Your task to perform on an android device: I liked the Reebok Baseball Cleats of white color , view the details of the Baseball cleats in the eBay app 
Image 0: 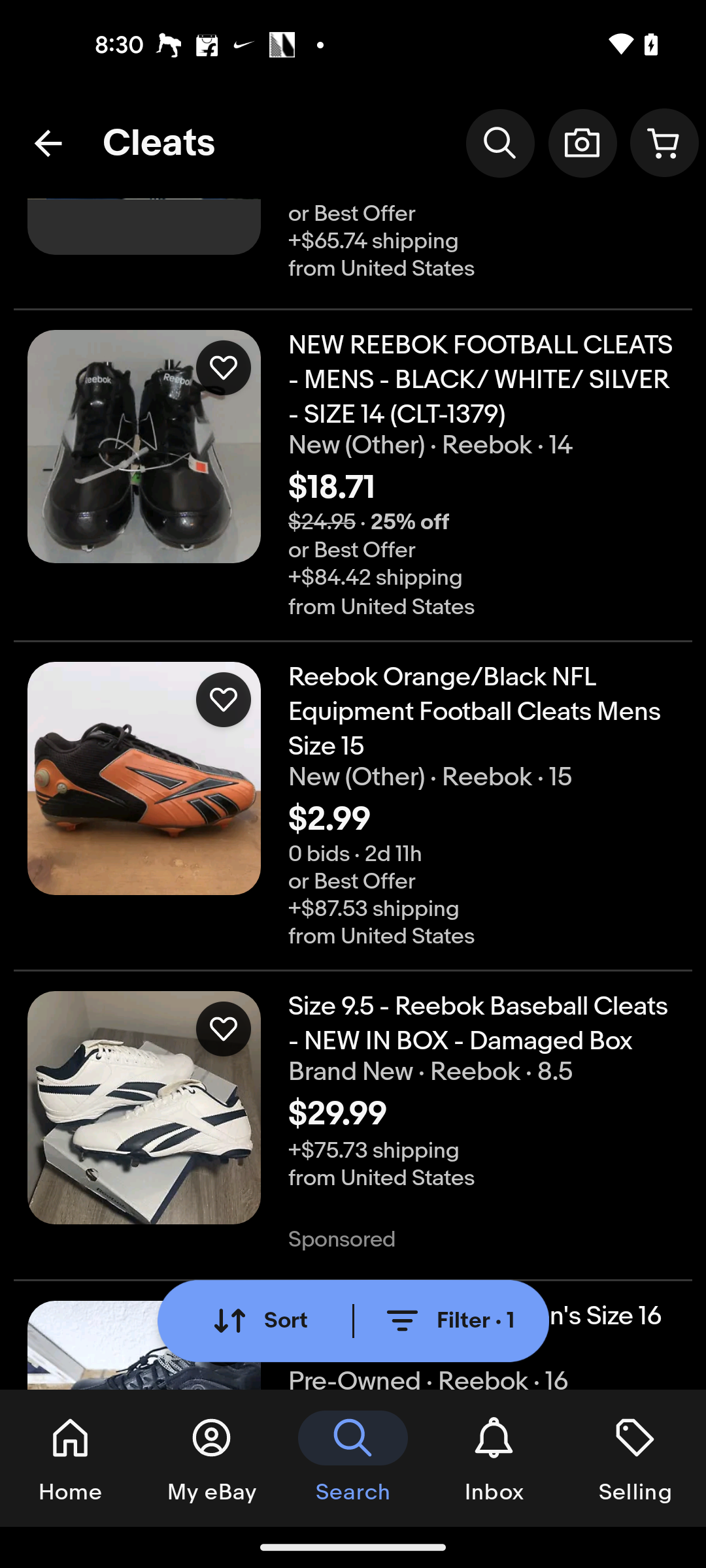
Click on the Reebok Baseball Cleats of white color
Step 0: click (483, 1024)
Image 1: 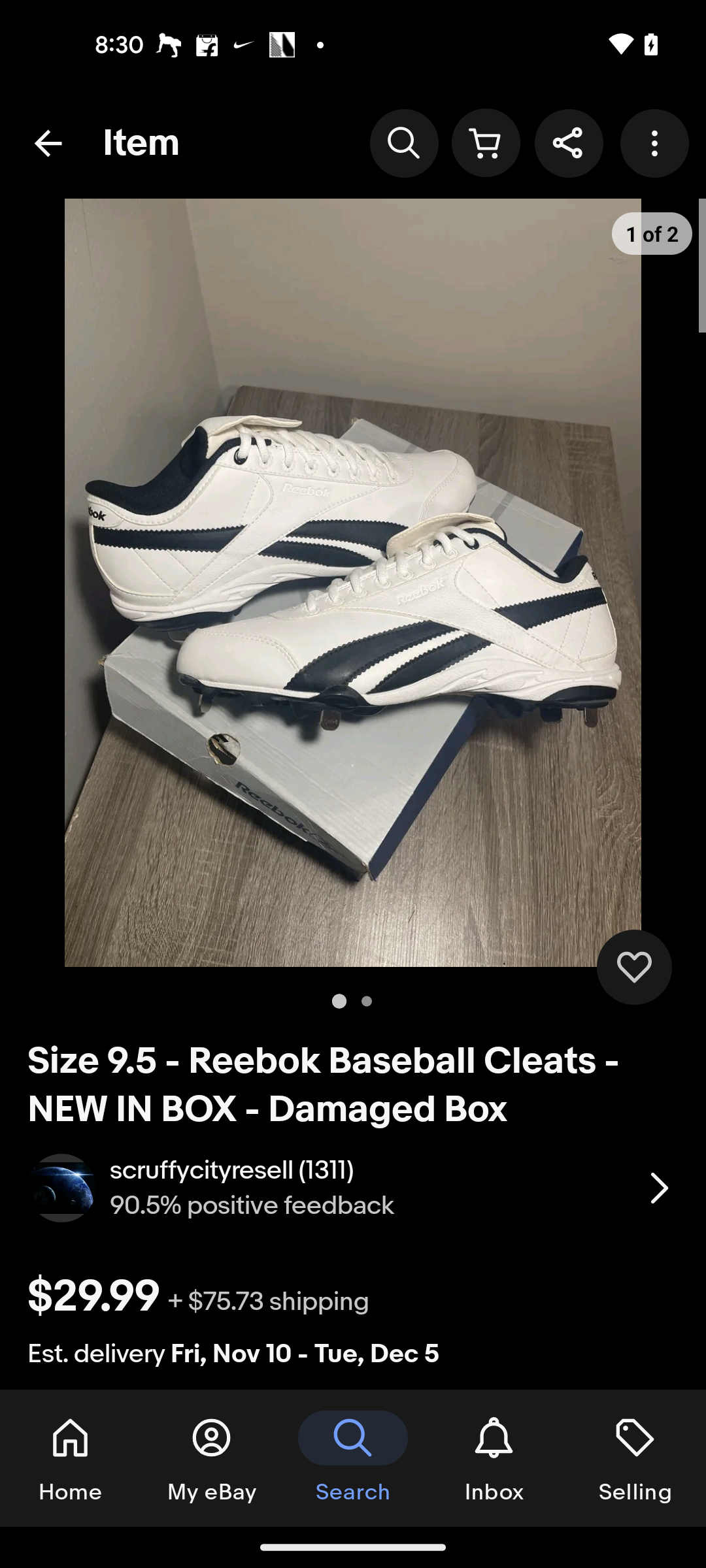
Scroll up for the product details
Step 1: scroll down
Image 2: 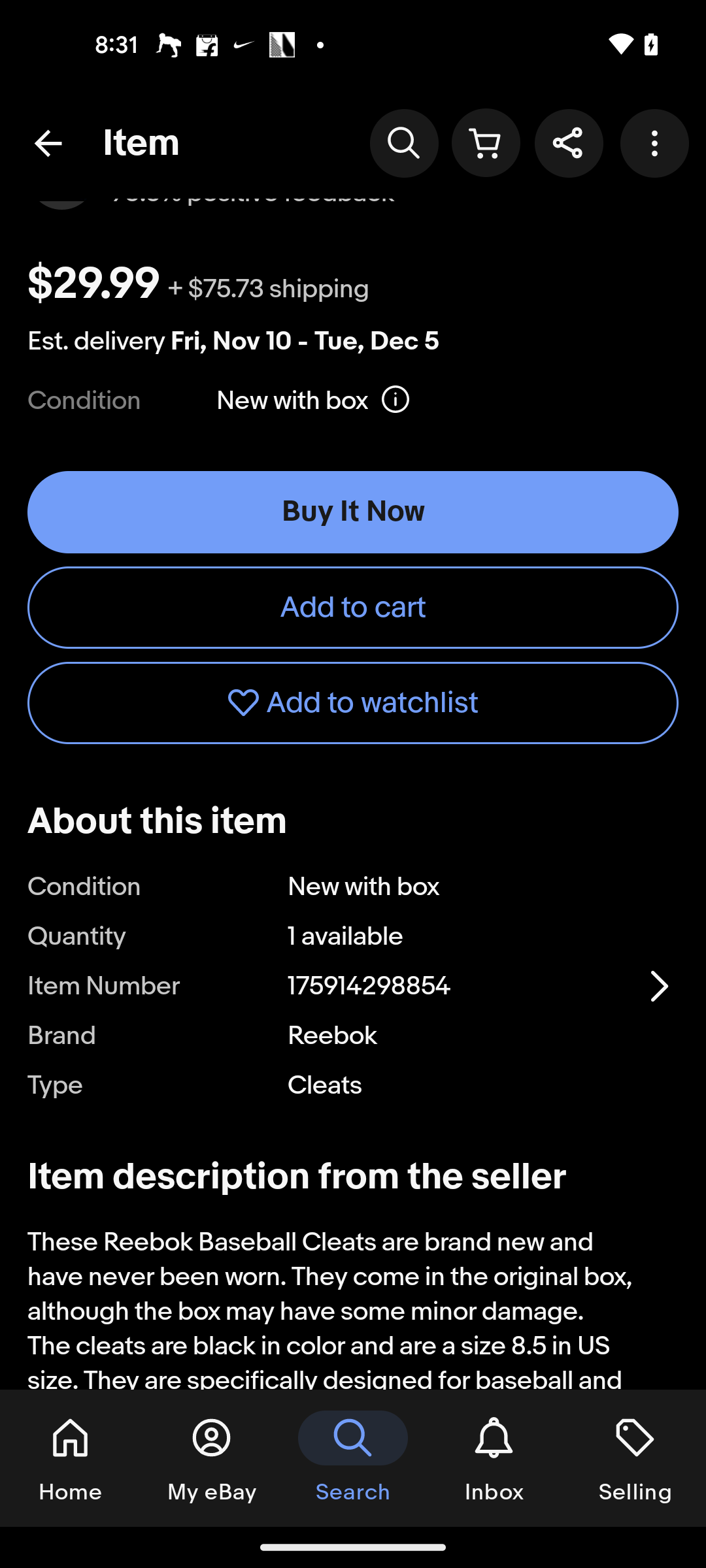
Scroll up for the product details
Step 2: scroll down
Image 3: 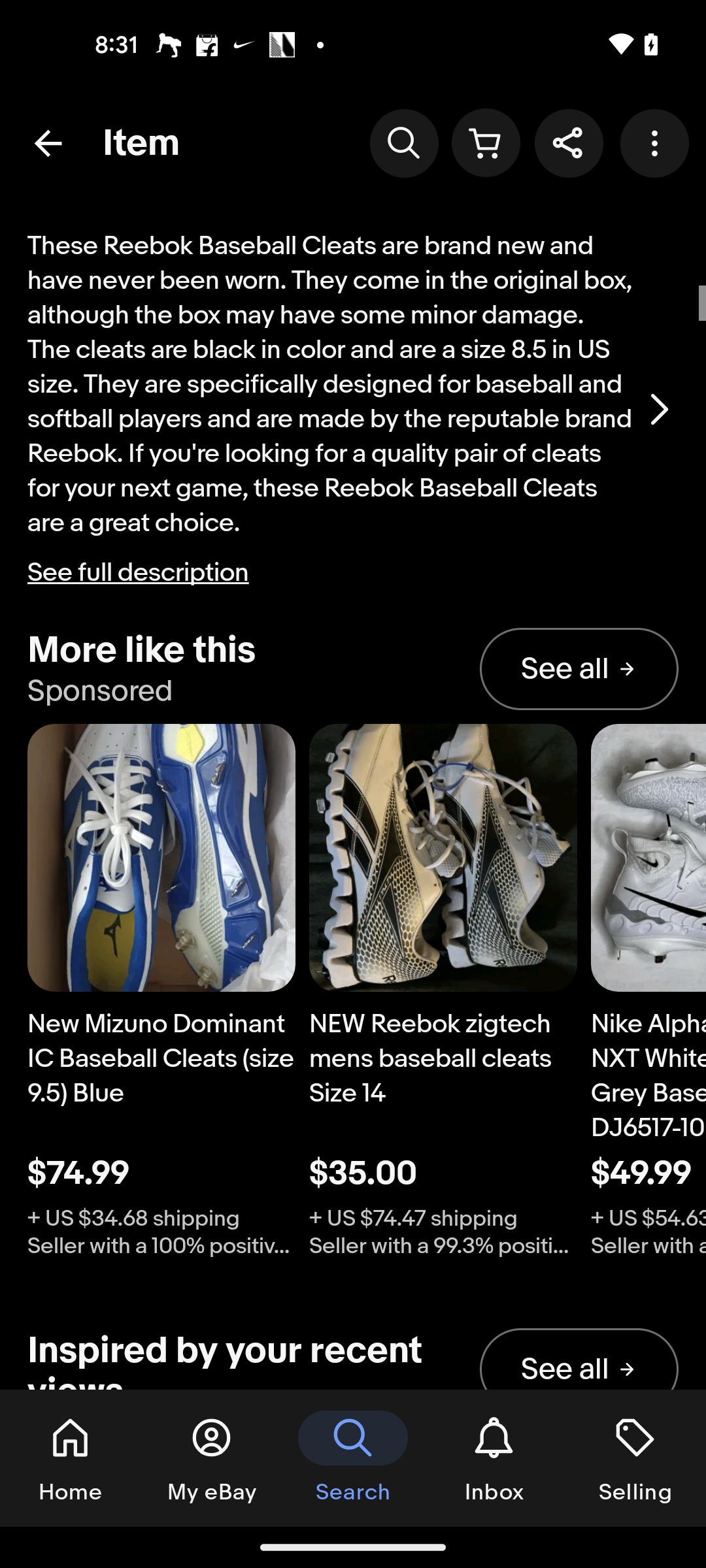
Click on the See full description button
Step 3: click (332, 572)